Your task to perform on an android device: I want to create a new slide for my office presentation on the topic of solar energy using the OfficeSuite app.
Image 0: 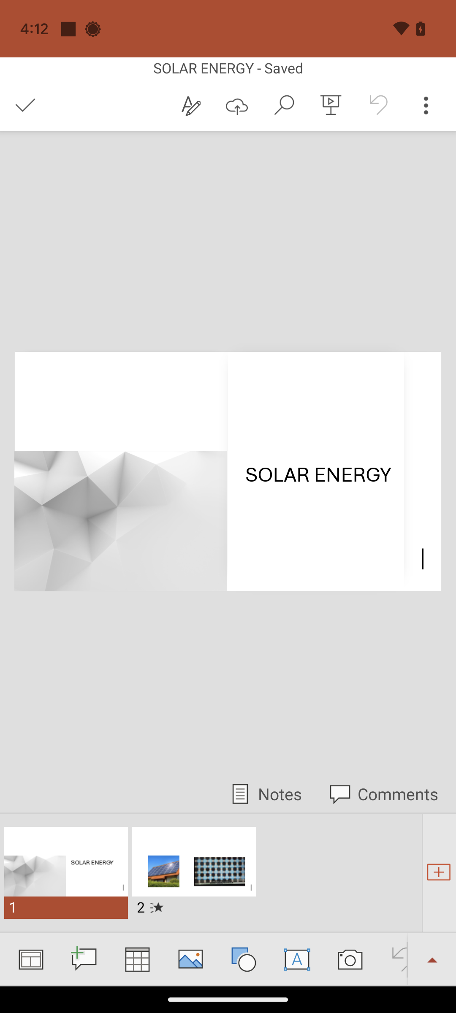
Open the OfficeSuite app.
Step 0: open app "OfficeSuite"
Image 1: 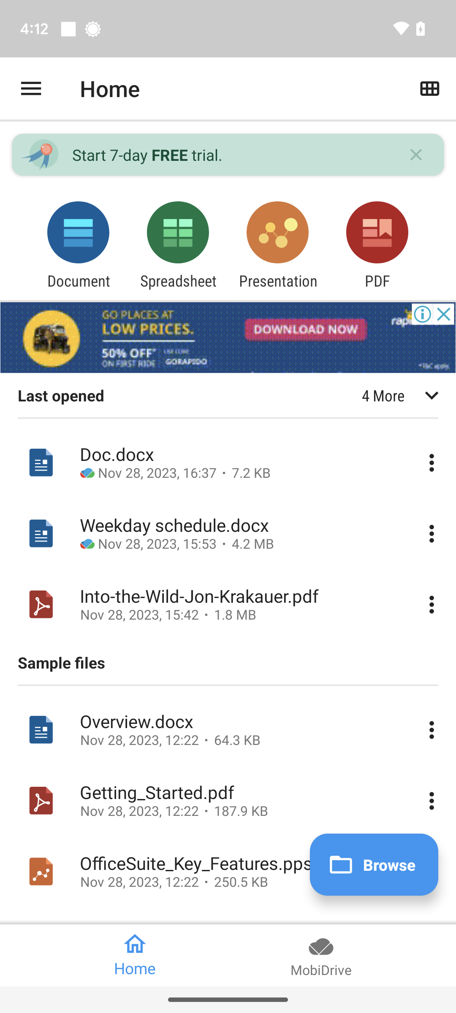
Click on the presentation icon at the top of the screen.
Step 1: click (277, 239)
Image 2: 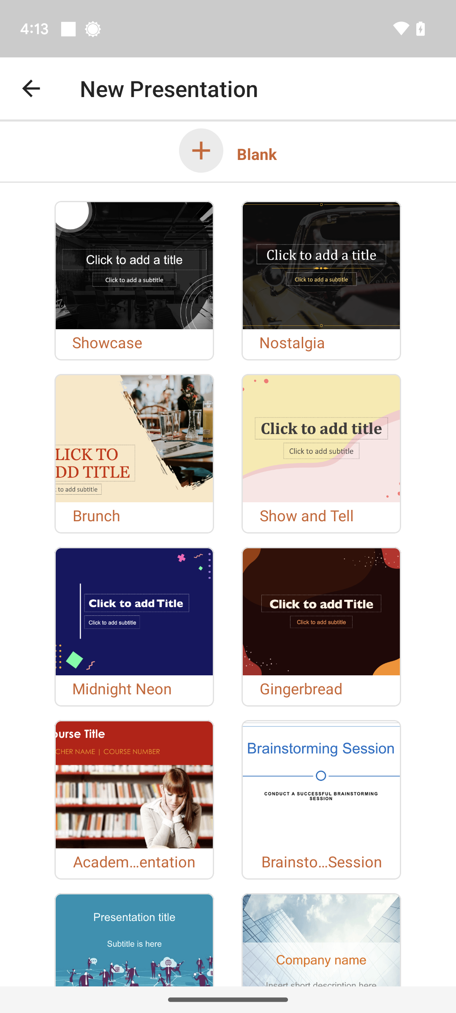
Click on the first theme.
Step 2: click (134, 265)
Image 3: 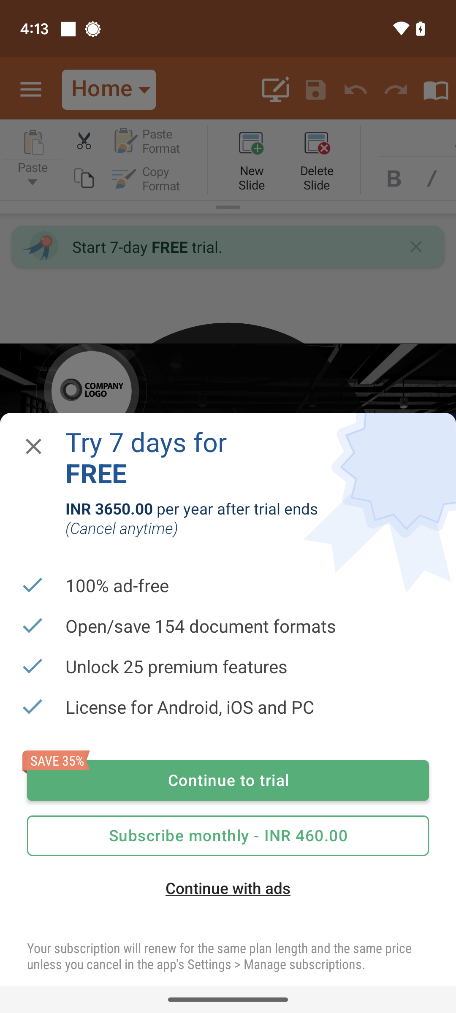
Click on the first theme.
Step 3: wait